Your task to perform on an android device: Start the first lesson right now because There is no perfect time like the present. 
Image 0: 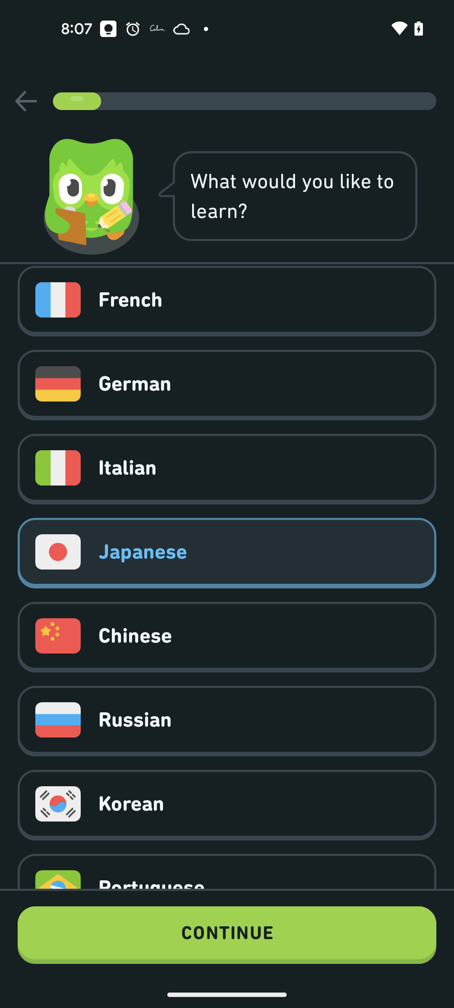
Click on the CONTINUE button at the bottom
Step 0: click (227, 935)
Image 1: 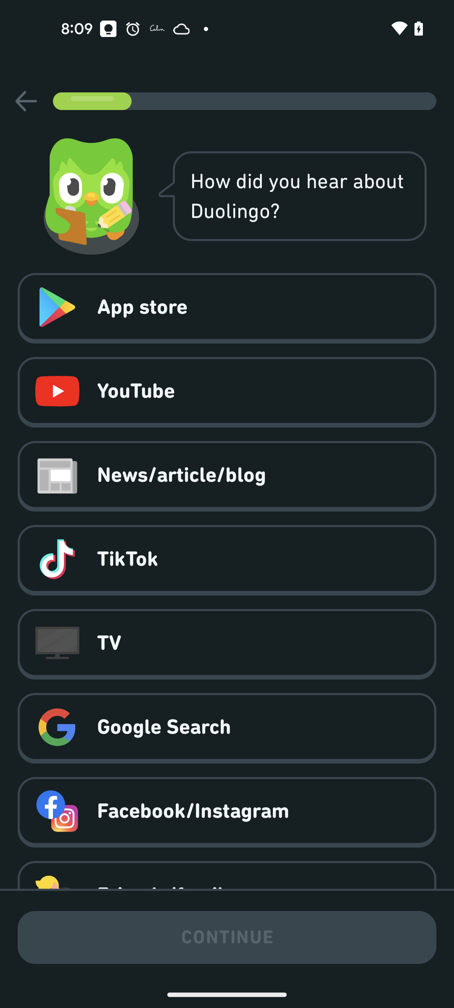
Click on the App store
Step 1: click (249, 307)
Image 2: 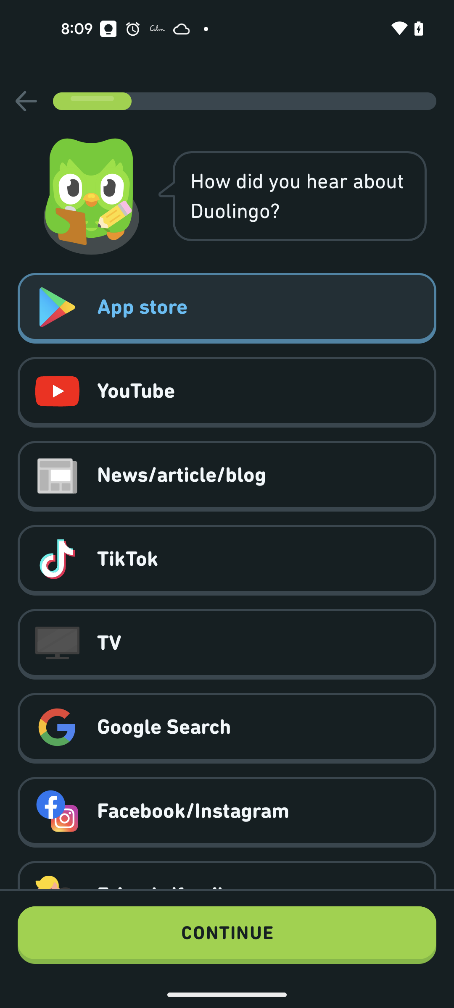
Click on the CONTINUE button at the bottom
Step 2: click (227, 935)
Image 3: 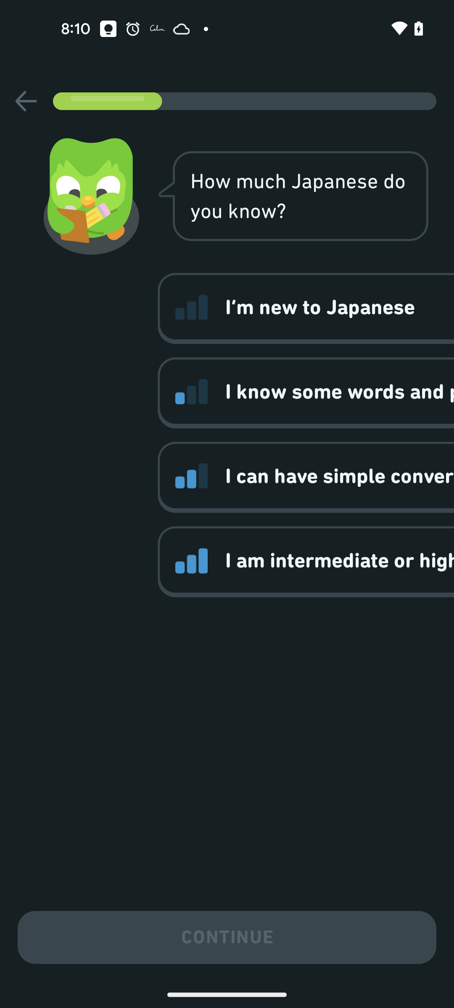
Click on the CONTINUE button at the bottom
Step 3: wait
Image 4: 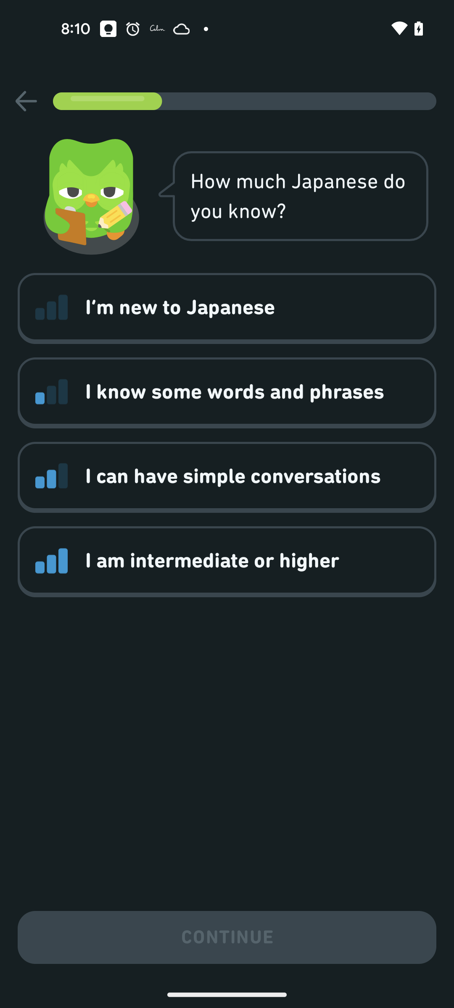
Click on the I'm new to Japanese
Step 4: click (180, 307)
Image 5: 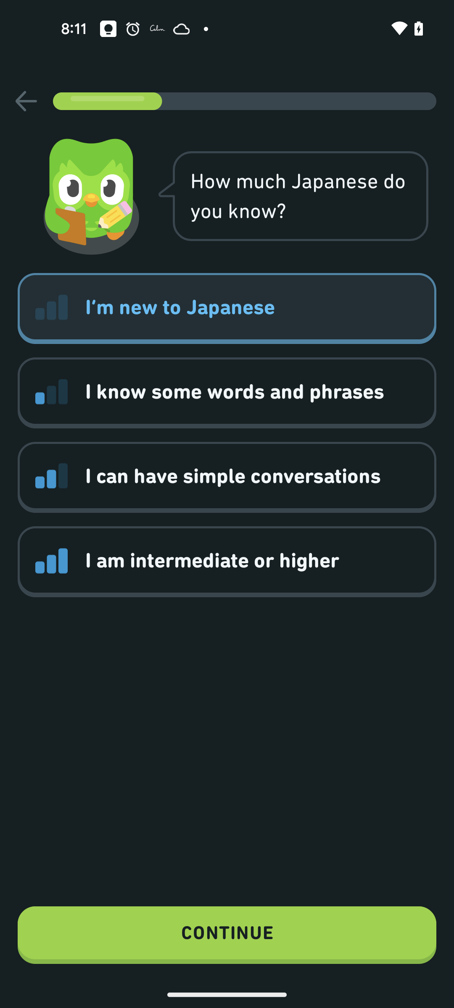
Click on the CONTINUE button at the bottom
Step 5: click (227, 935)
Image 7: 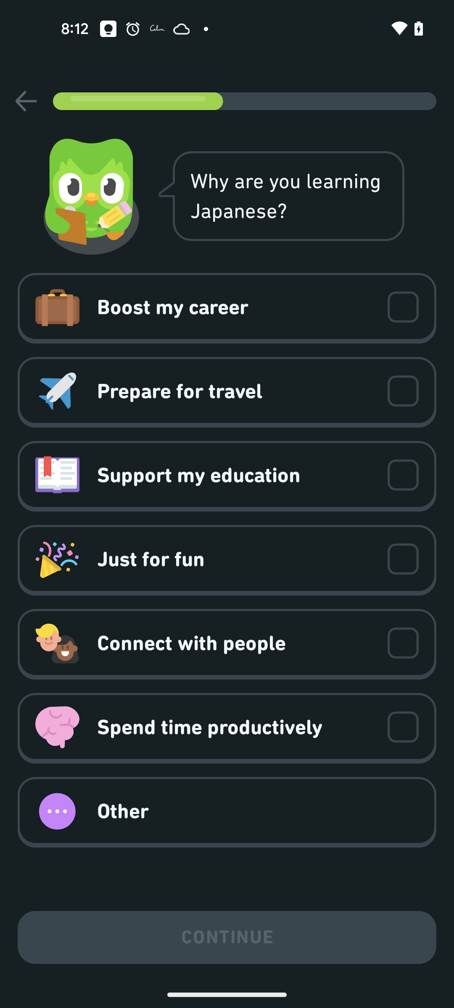
Click on the box next to Prepare for travel
Step 7: click (227, 392)
Image 8: 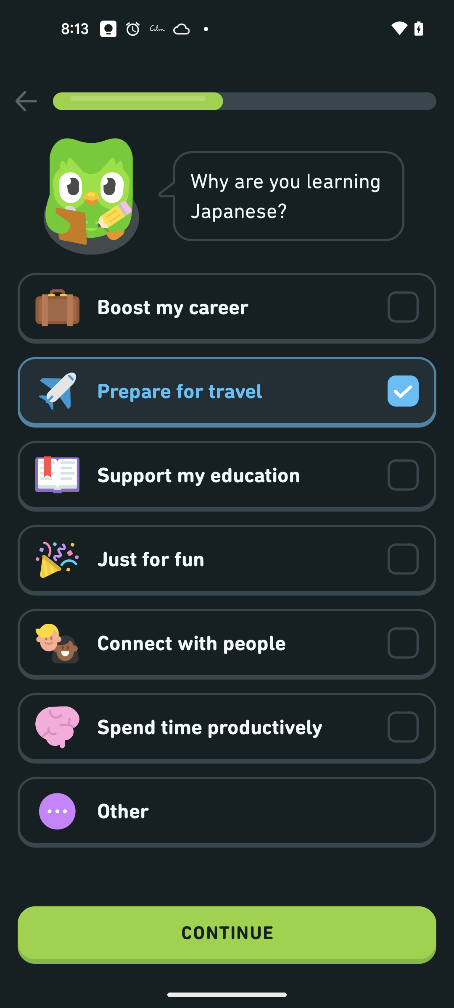
Click on the CONTINUE button at the bottom
Step 8: click (227, 935)
Image 9: 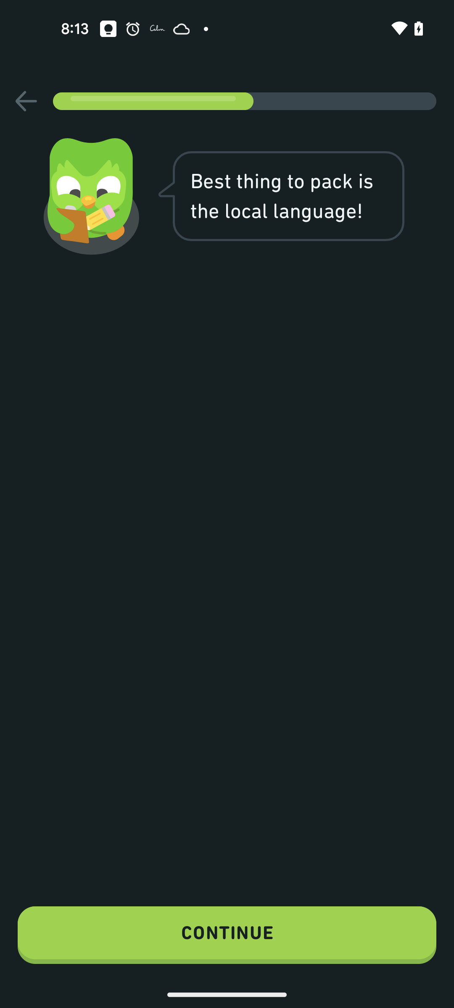
Click on the CONTINUE button at the bottom
Step 9: click (227, 935)
Image 10: 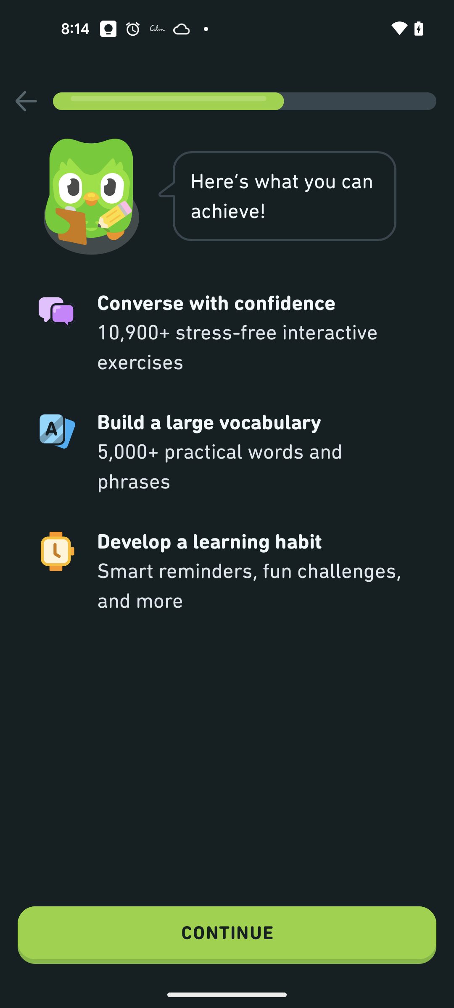
Click on the CONTINUE button at the bottom
Step 10: click (227, 935)
Image 11: 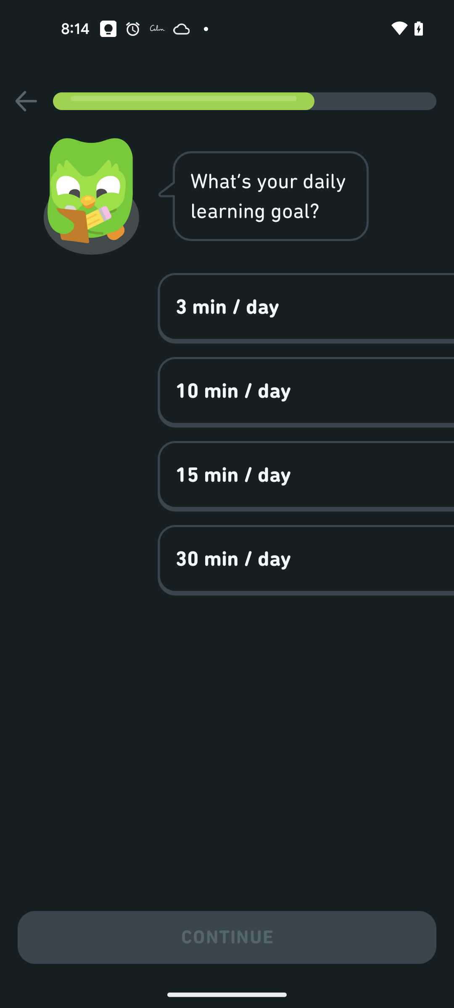
Click on the CONTINUE button at the bottom
Step 11: wait
Image 12: 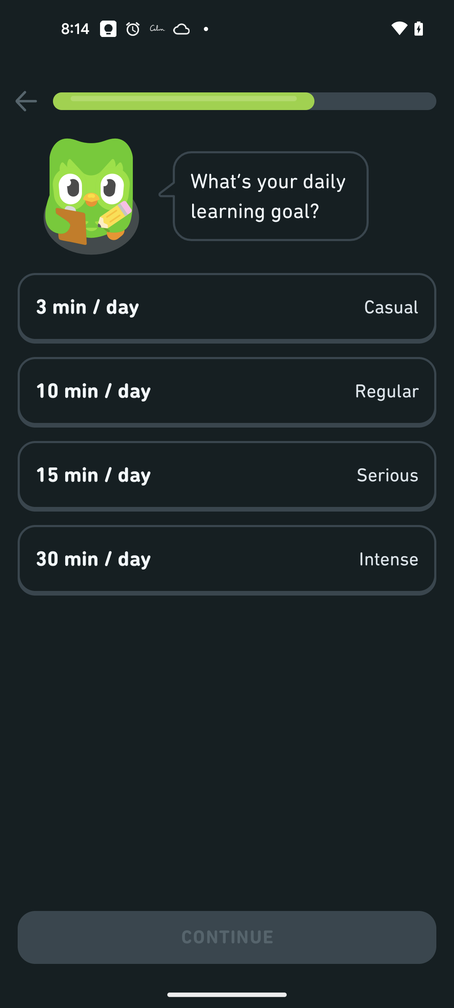
Click on the 10 min/day
Step 12: click (293, 391)
Image 13: 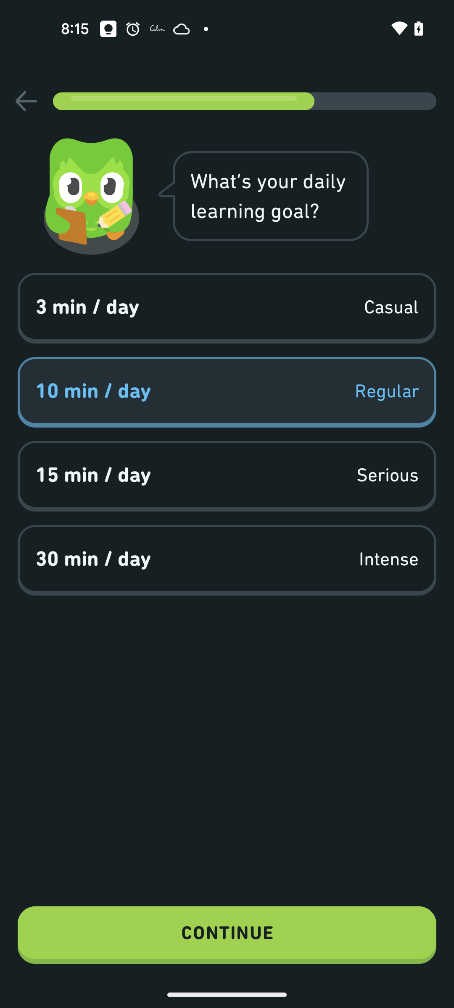
Click on the CONTINUE button at the bottom
Step 13: click (227, 935)
Image 14: 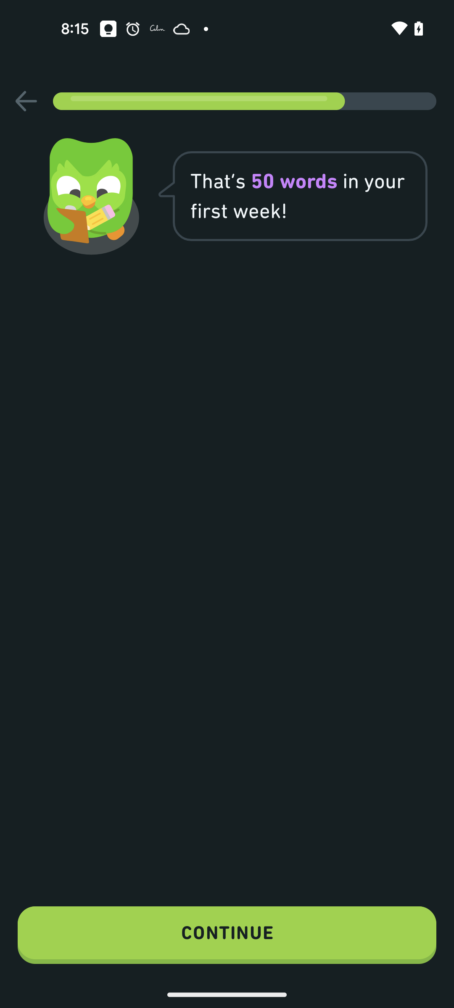
Click on the CONTINUE button at the bottom
Step 14: click (227, 935)
Image 15: 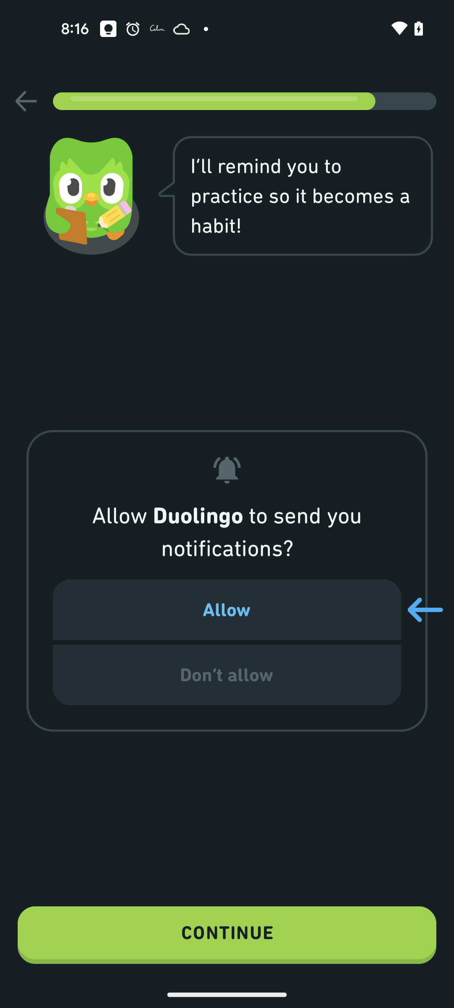
Click on the CONTINUE button at the bottom
Step 15: click (227, 935)
Image 16: 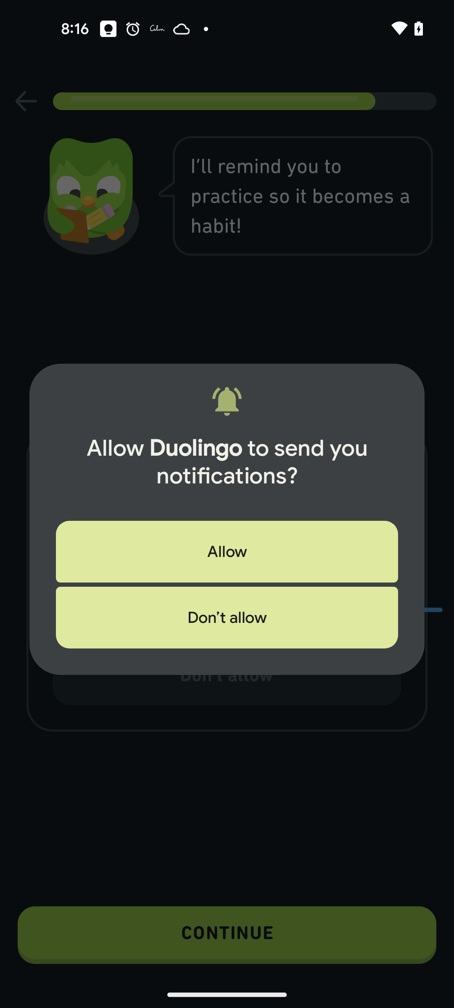
Click on the Don't allow at the pop up window
Step 16: click (227, 617)
Image 17: 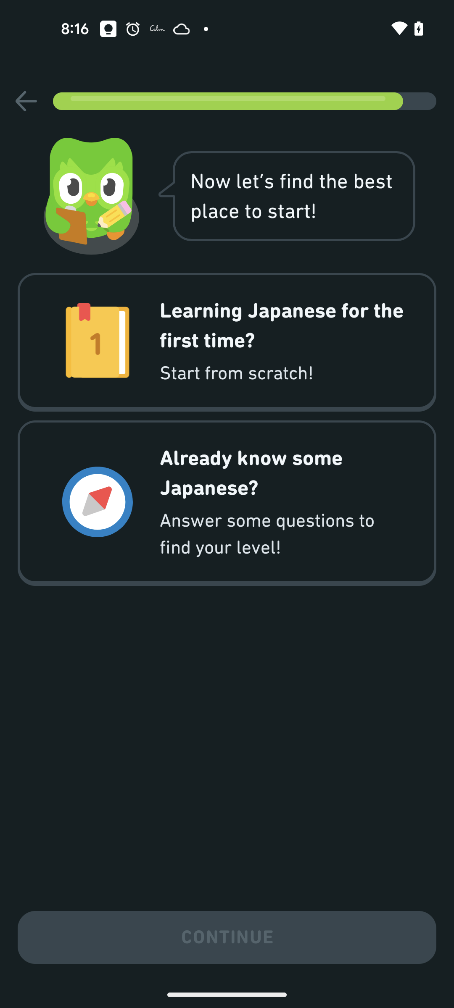
Click on the Learning Japanese for the first time?
Step 17: click (285, 325)
Image 18: 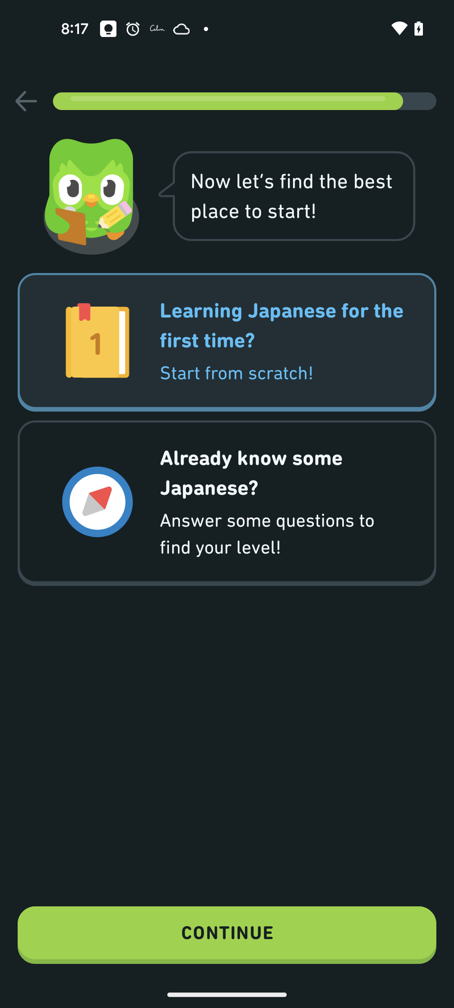
Click on the CONTINUE button at the bottom
Step 18: click (227, 935)
Image 19: 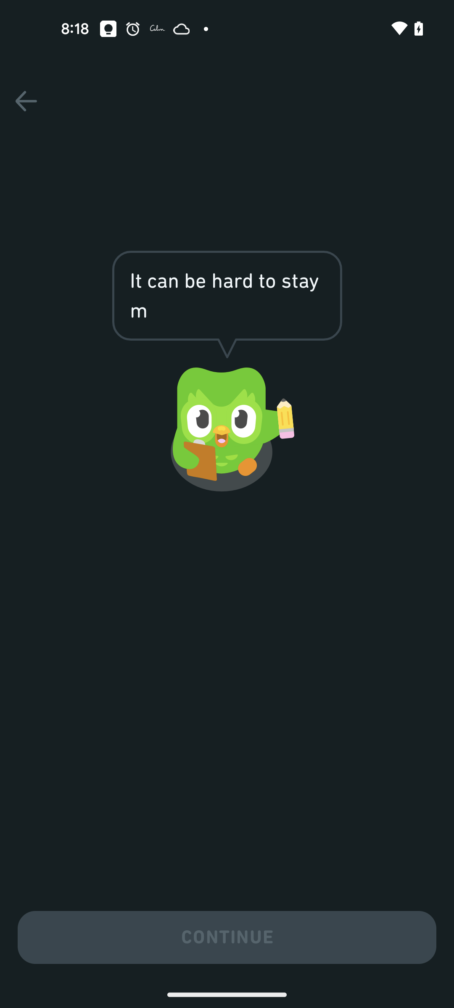
Click on the CONTINUE button at the bottom
Step 19: wait
Image 20: 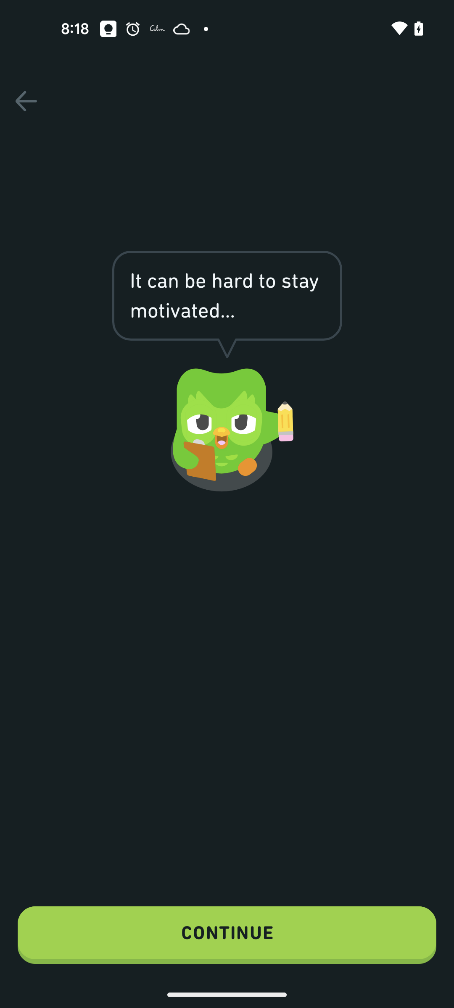
Click on the CONTINUE button at the bottom
Step 20: wait
Image 21: 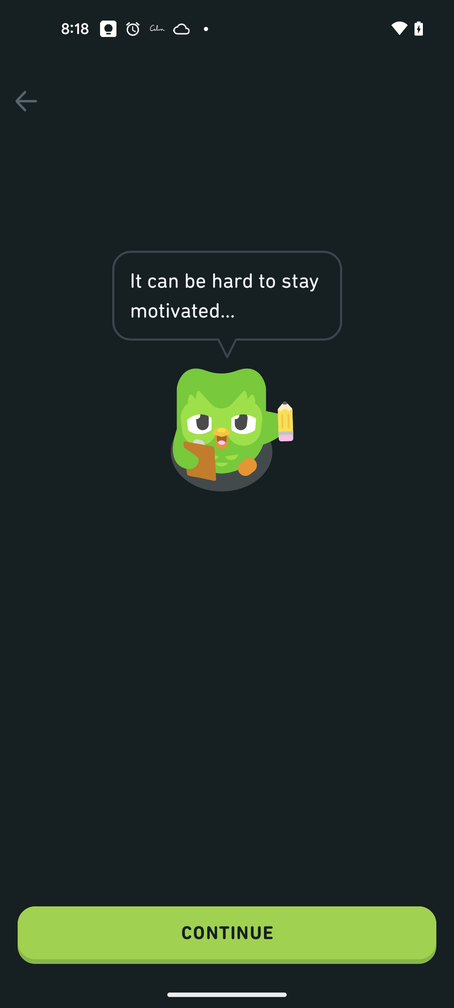
Click on the CONTINUE button at the bottom
Step 21: click (227, 935)
Image 22: 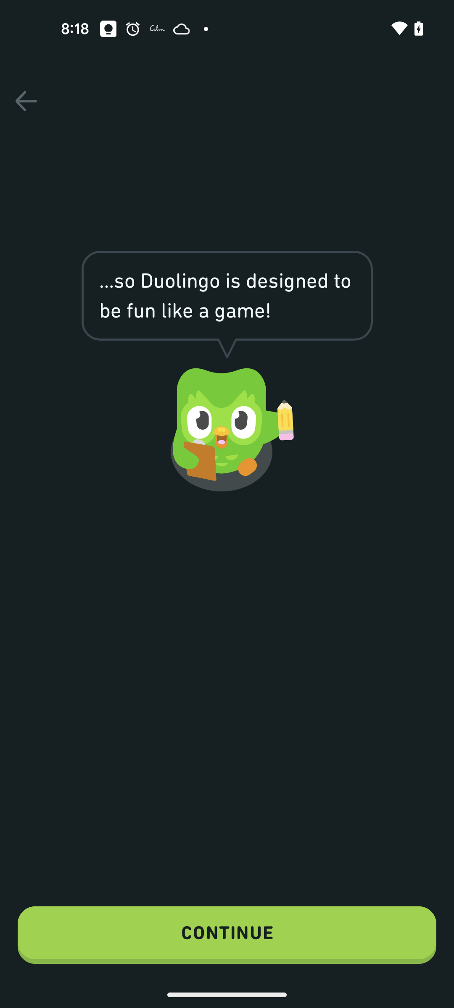
Click on the CONTINUE button at the bottom
Step 22: click (227, 935)
Image 23: 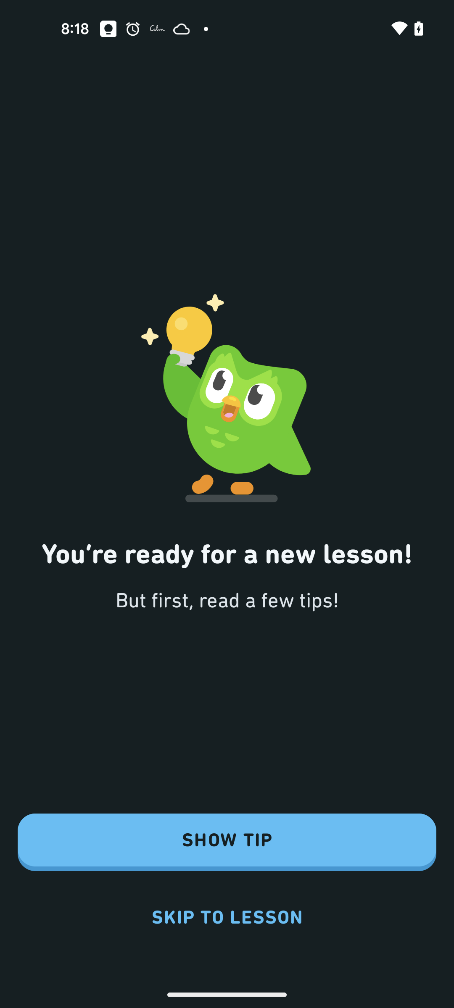
Click on the SKIP TO LESSON at the bottom of the screen
Step 23: click (227, 917)